Your task to perform on an android device: I'd want to track currency exchange rates for JOD to EGP in the Xe app.
Image 1: 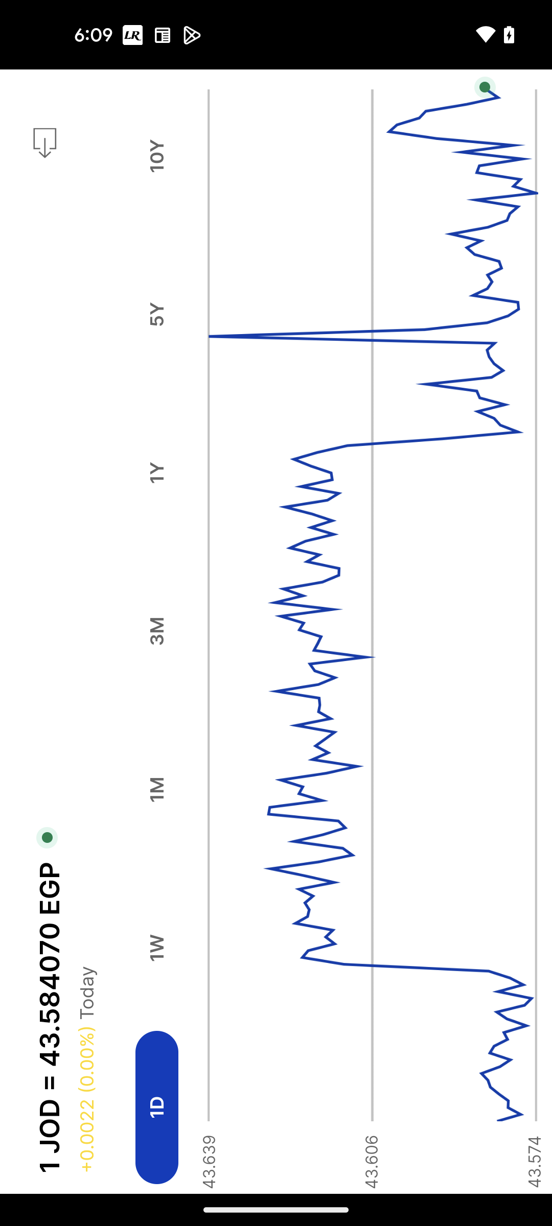
Go to the Charts section 
Step 1: wait